Your task to perform on an android device: I want to save the Movie name Doc if i am willing to open it in future so i will open it and check my favourite movies name
Image 0: 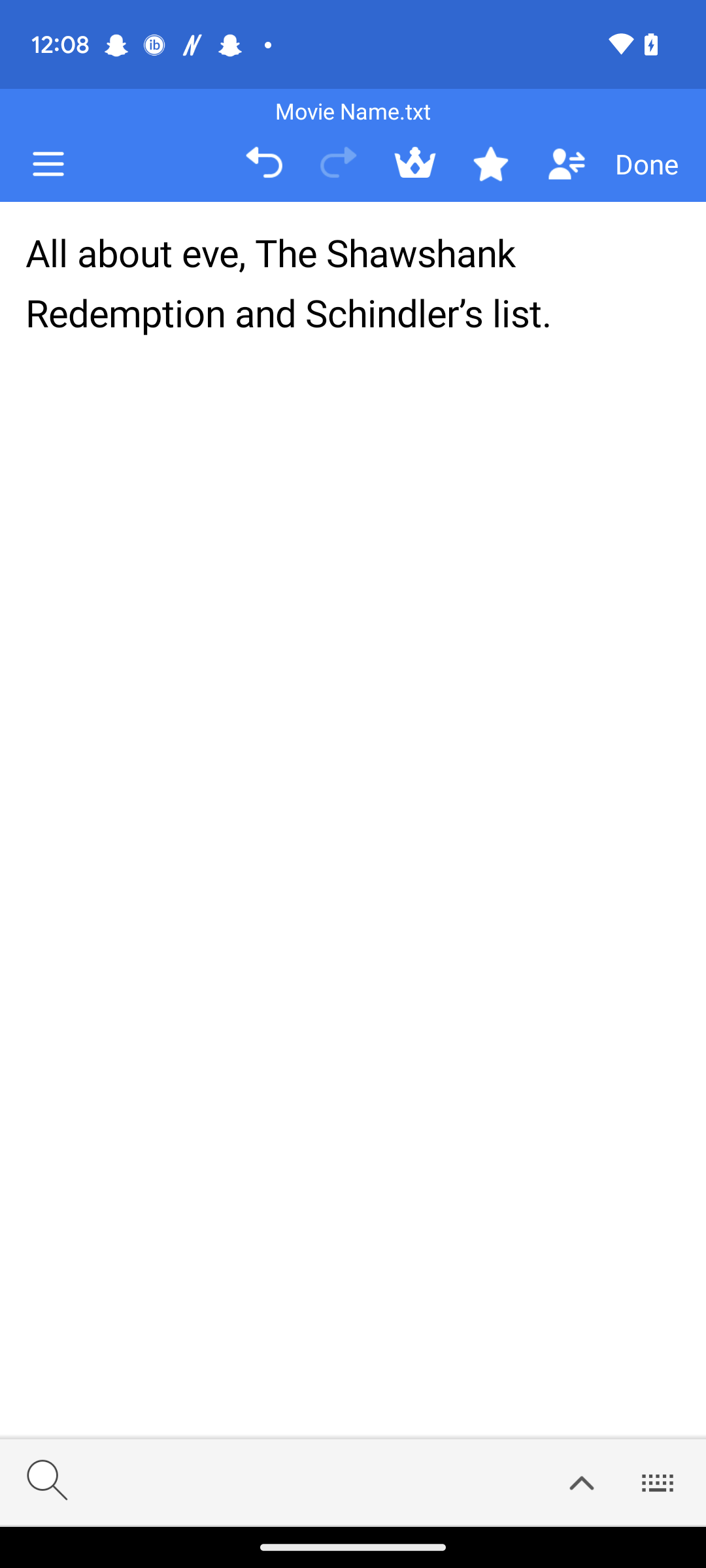
Click on the Done button
Step 0: click (647, 164)
Image 1: 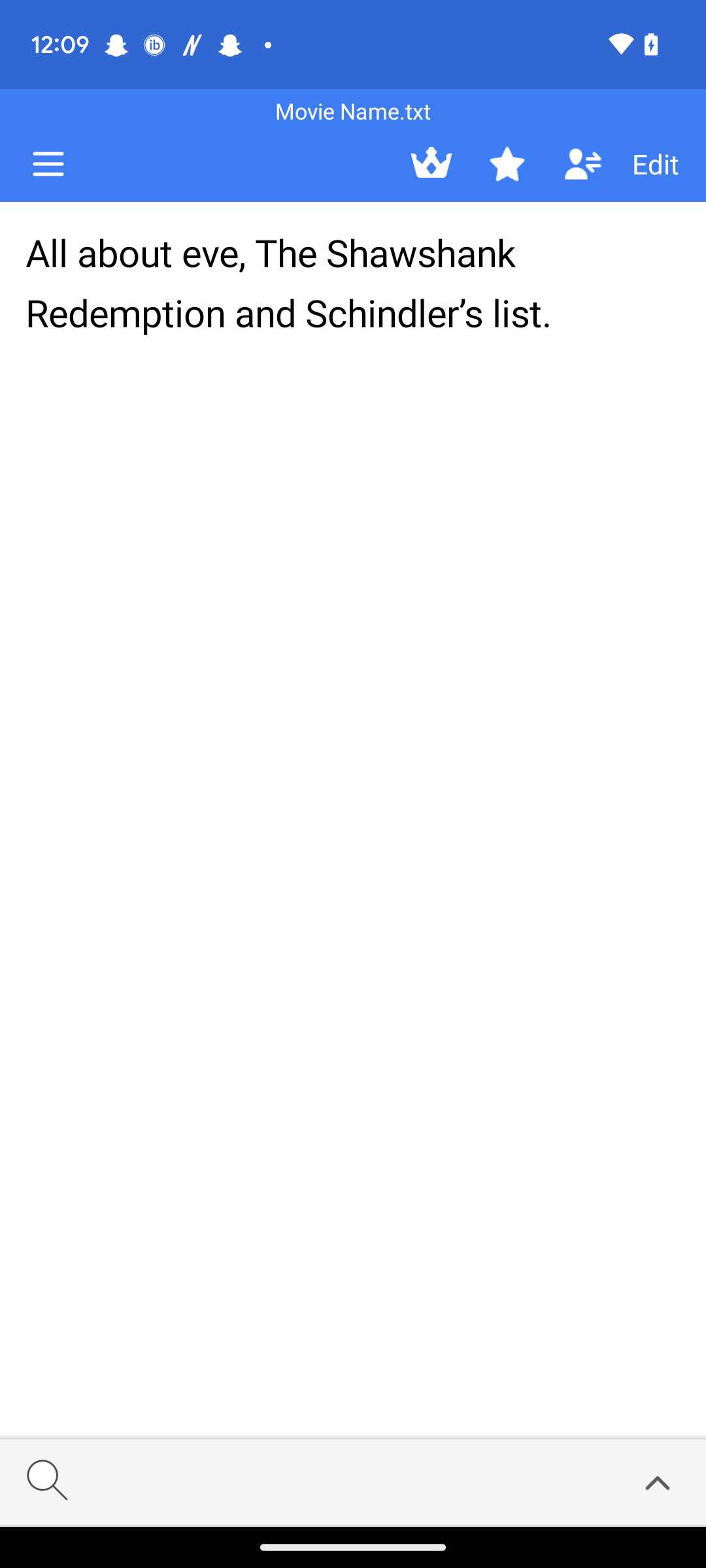
Go back to the screen
Step 1: press back button
Image 2: 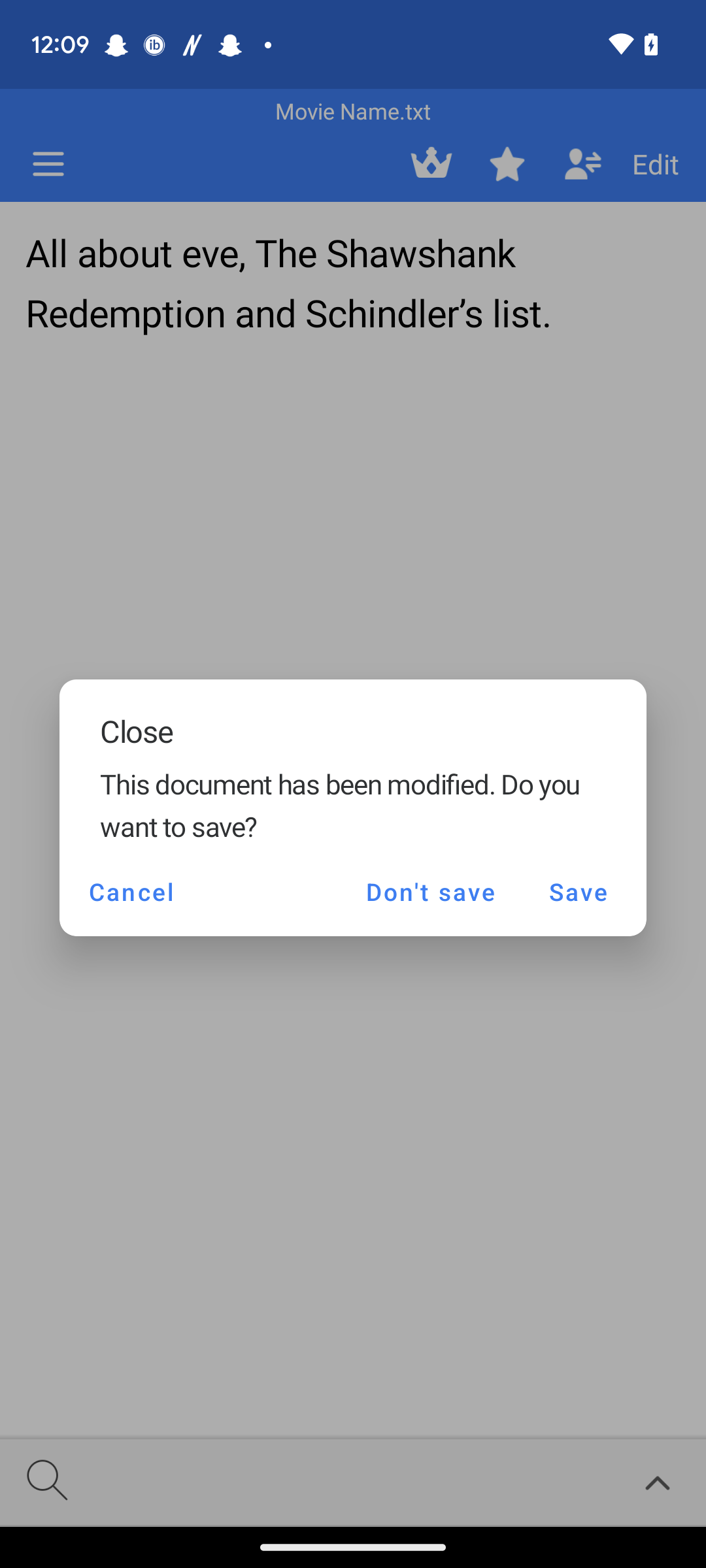
Click on the save button 
Step 2: click (578, 892)